Your task to perform on an android device: Since I need to decorate my living room, I wish to search for a tealight holder in the IKEA app.
Image 0: 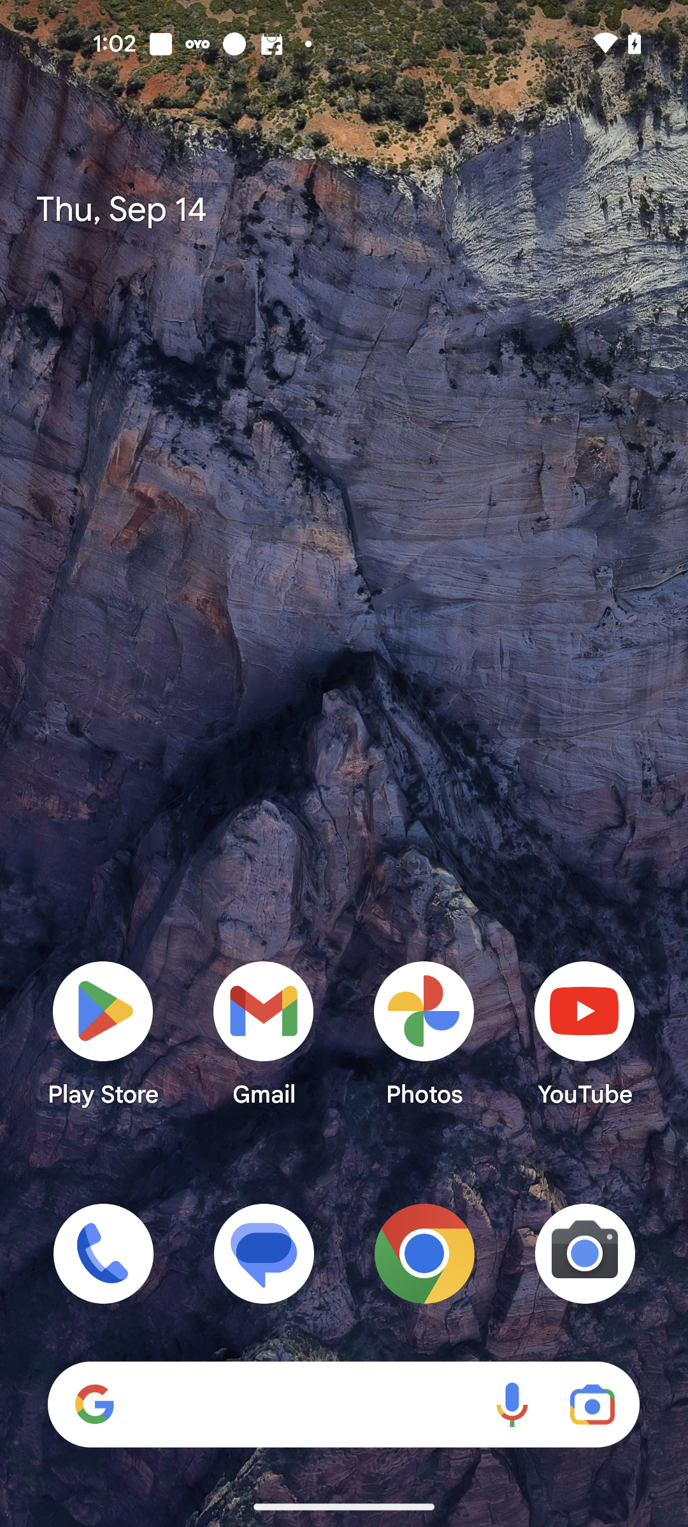
Open IKEA app
Step 0: open app "IKEA"
Image 1: 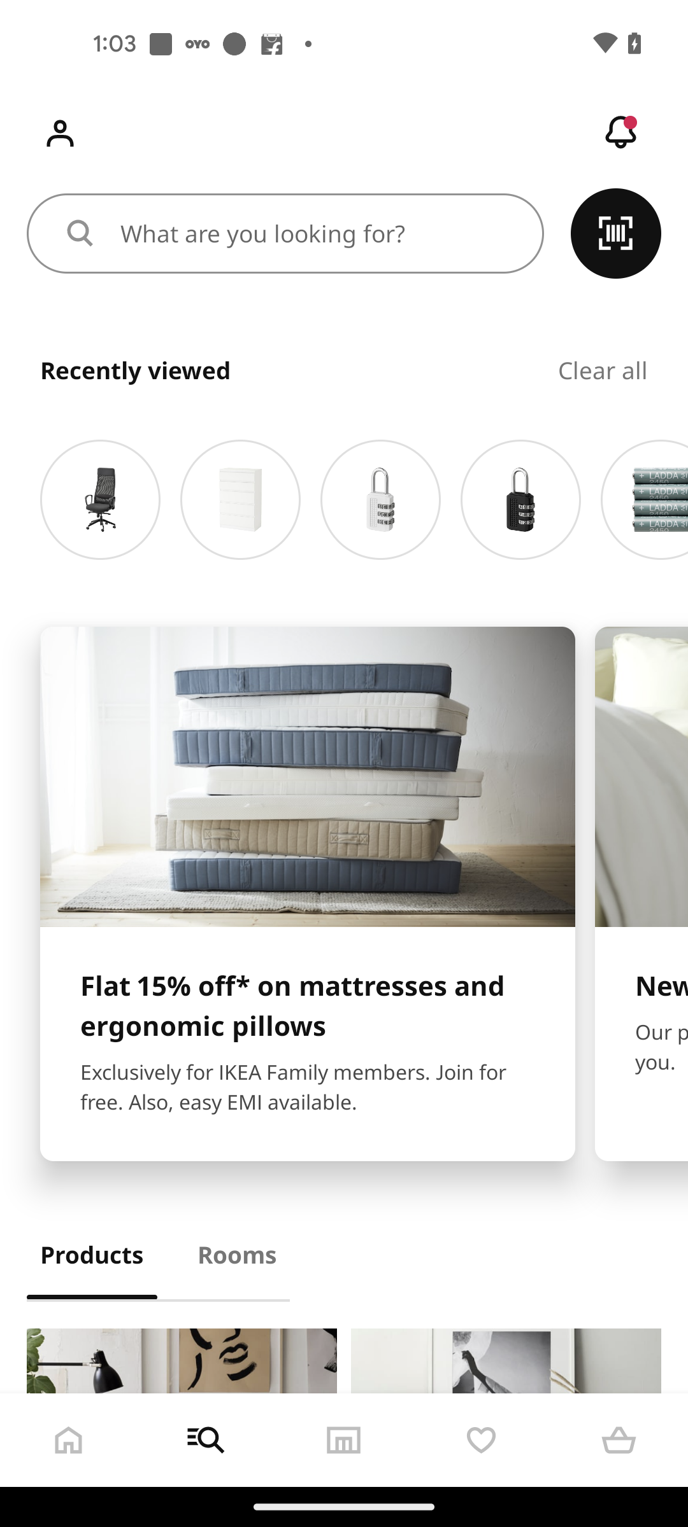
Click on the search bar
Step 1: click (319, 233)
Image 2: 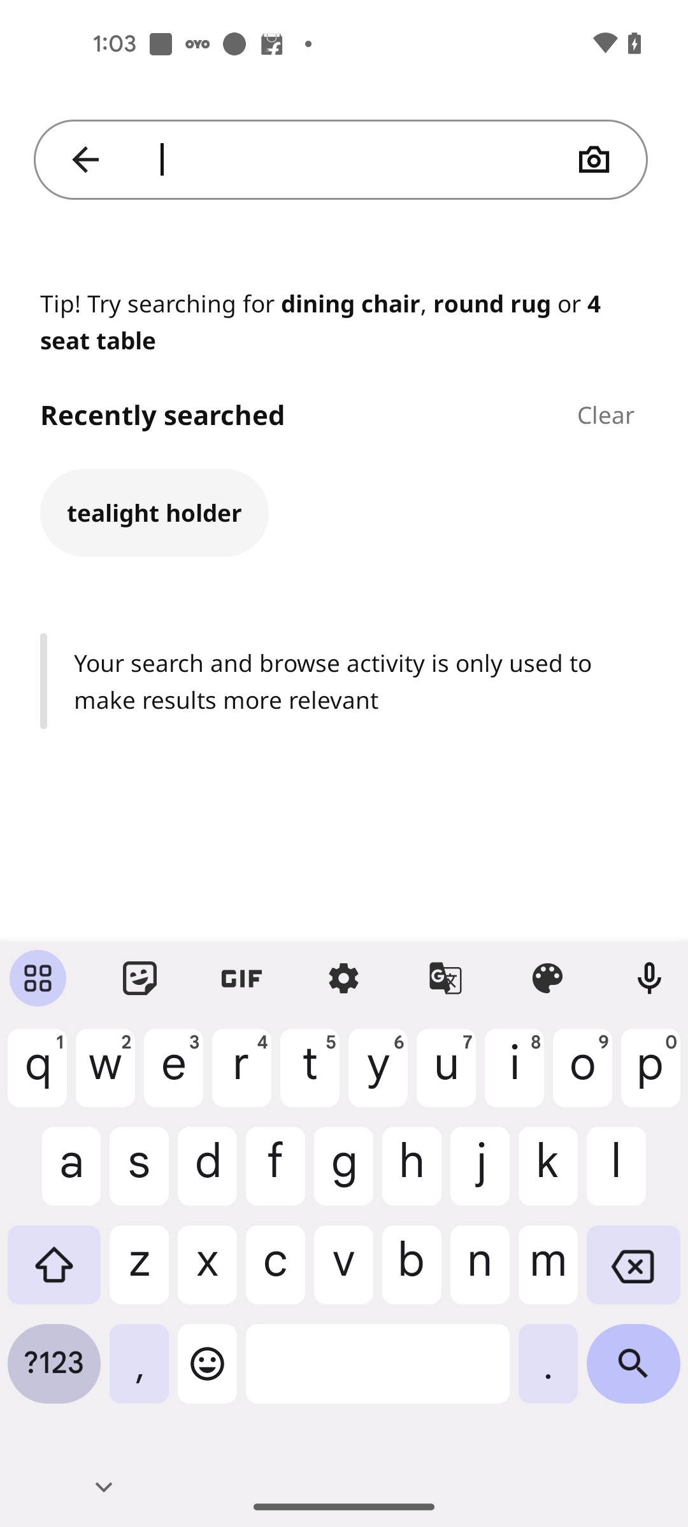
Search for Tealight holder
Step 2: type "Tealight holder"
Image 3: 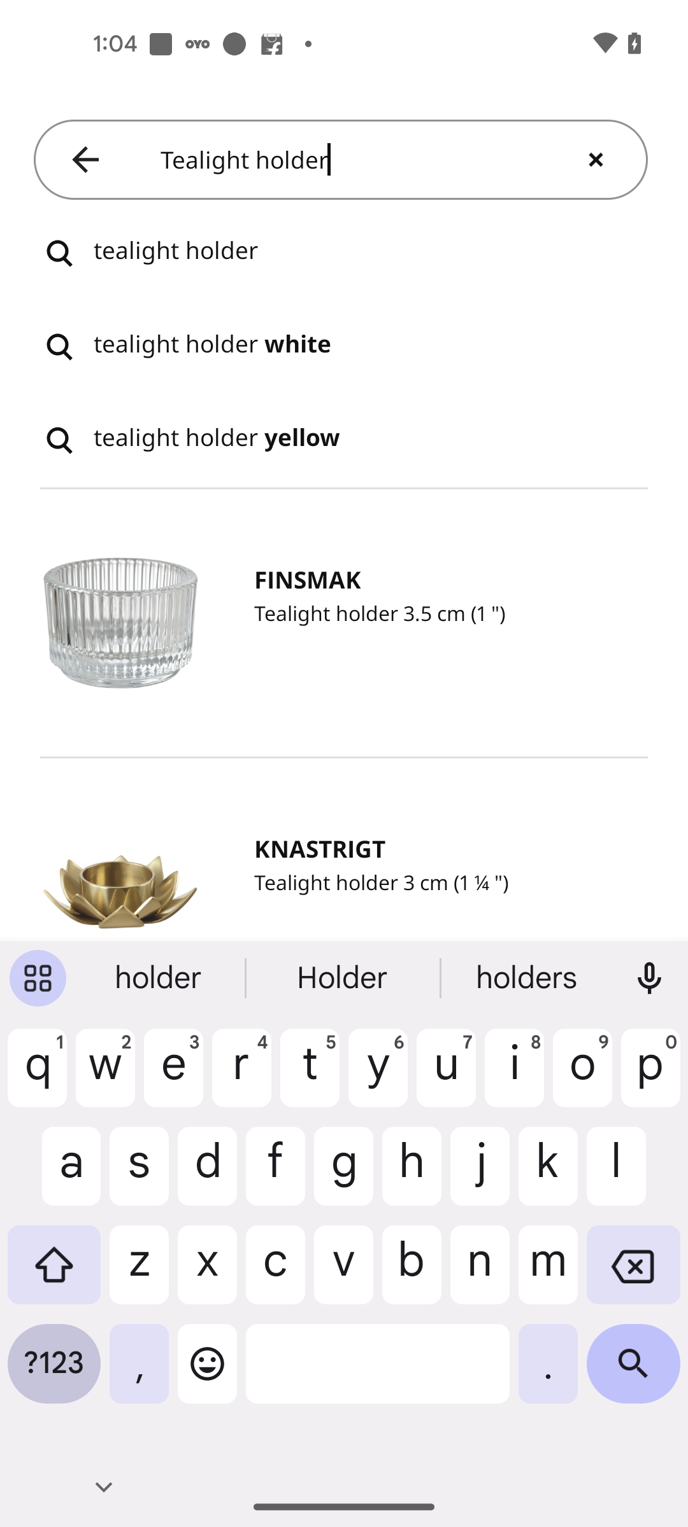
Click on the search icon at the bottom right corner of the screen
Step 3: click (633, 1373)
Image 4: 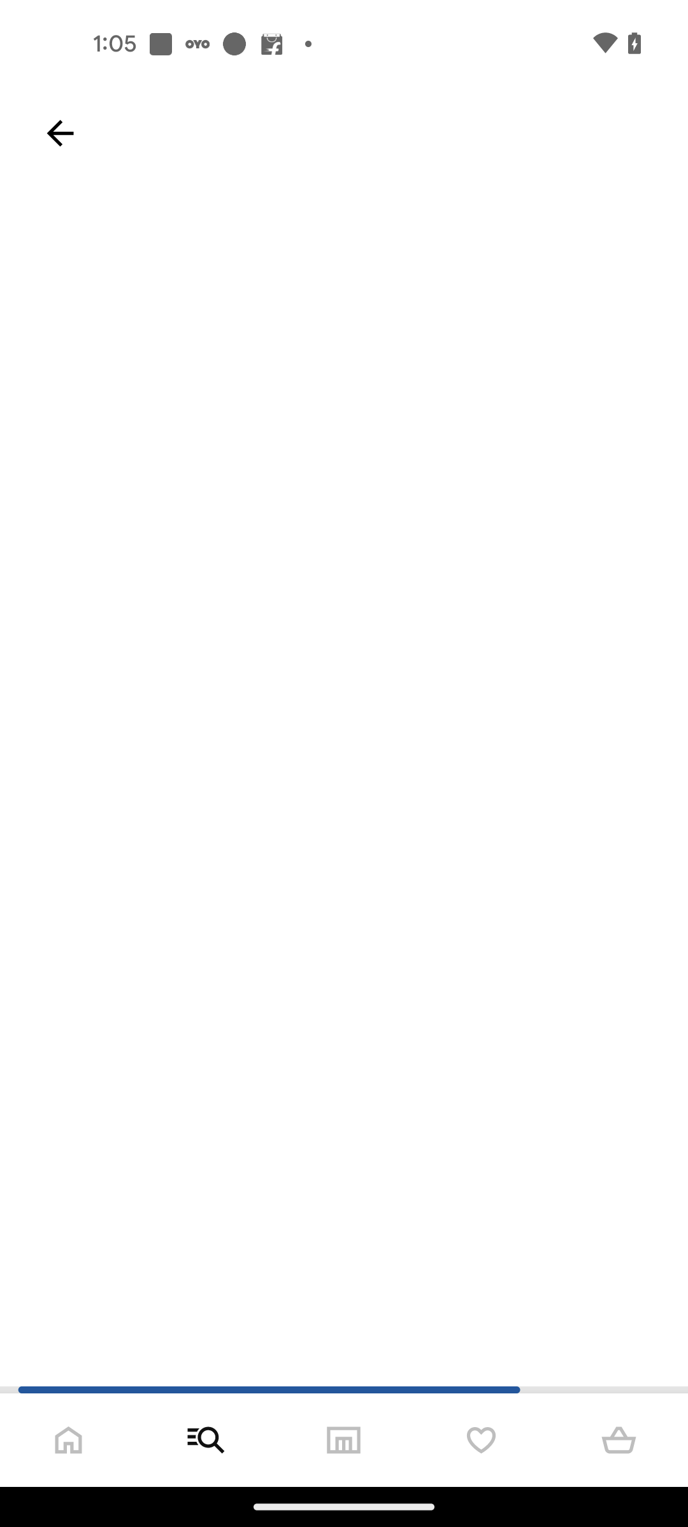
Click on the search icon at the bottom right corner of the screen
Step 4: wait